Your task to perform on an android device: I want to buy a pair of 42-size formal shoes, so search for 42-size formal shoes for me in the Temu app.
Image 0: 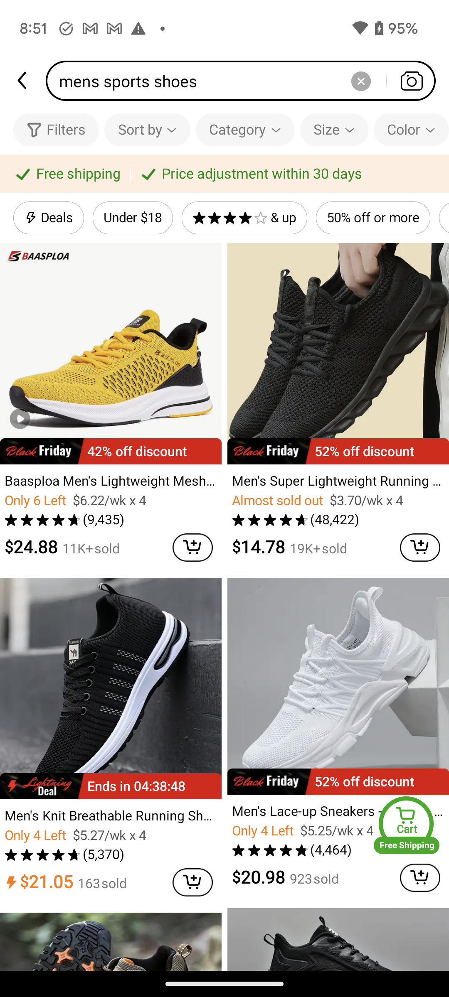
Click on the search bar at the top of the screen.
Step 0: click (245, 81)
Image 1: 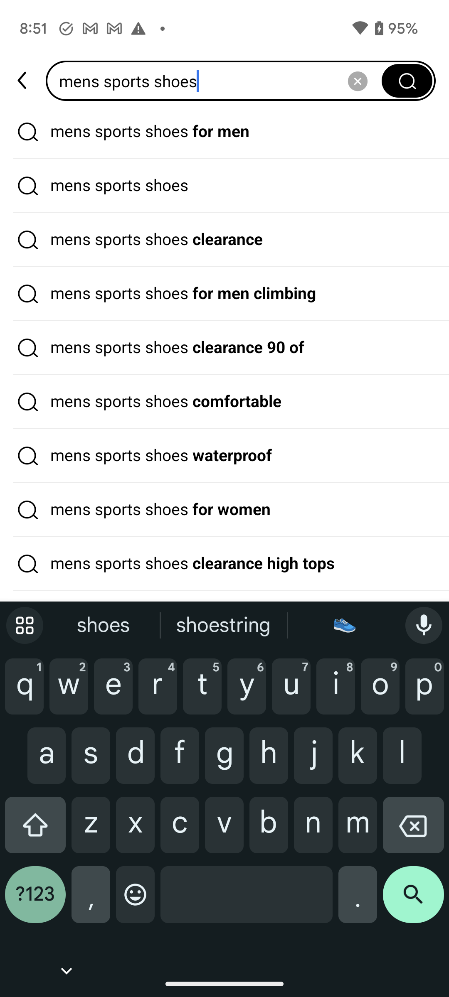
Click on the cross icon to clear the search bar.
Step 1: click (358, 81)
Image 2: 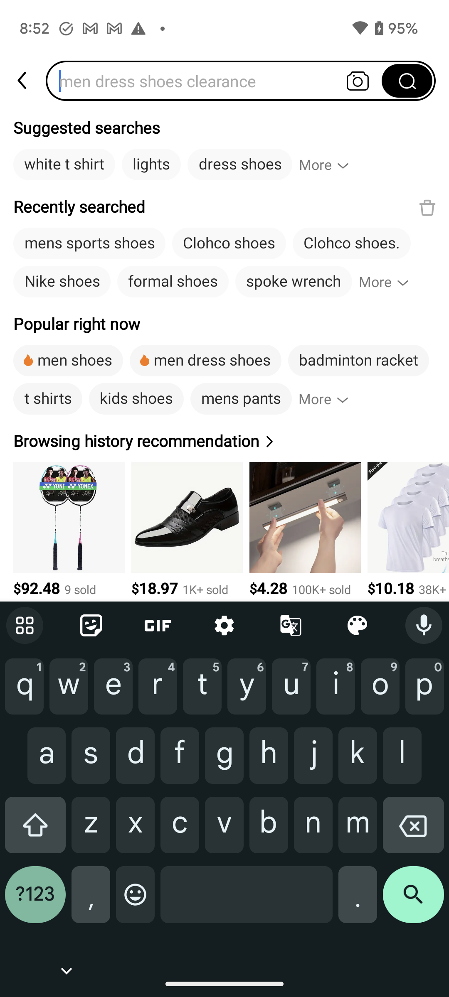
Type 42-size formal shoes in the search bar to search for the shoes.
Step 2: type "42-size formal shoes"
Image 3: 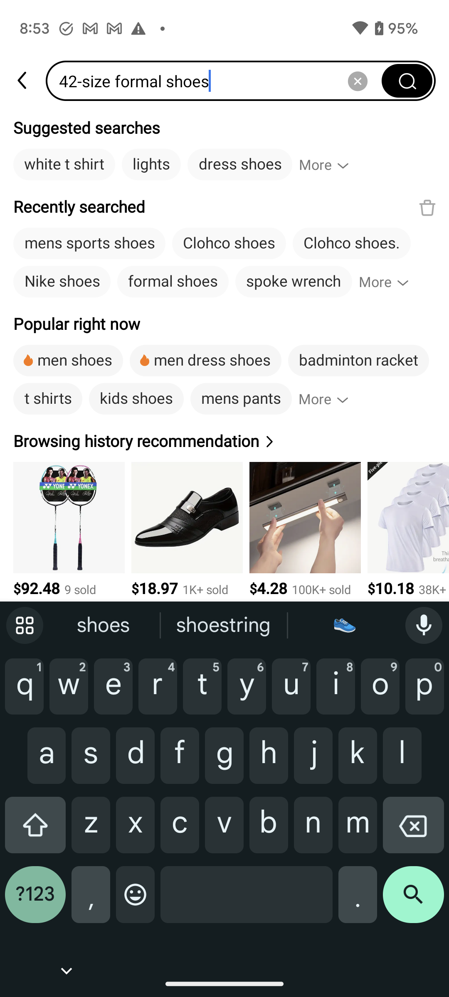
Click on the search icon at the bottom right corner of the screen to view the search result.
Step 3: click (413, 901)
Image 4: 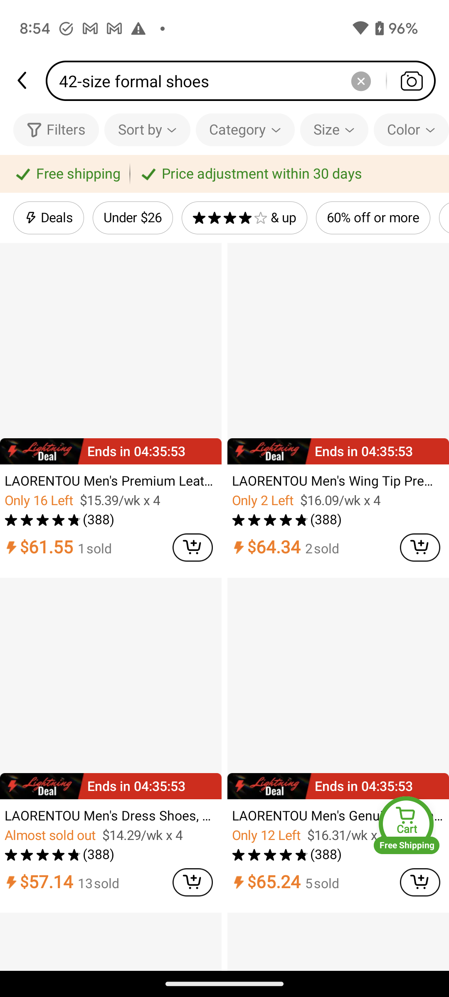
Click on the search icon at the bottom right corner of the screen to view the search result.
Step 4: wait